Your task to perform on an android device: I want to read my book in dark mode, so change the color theme to night mode on the ReadEra app.
Image 0: 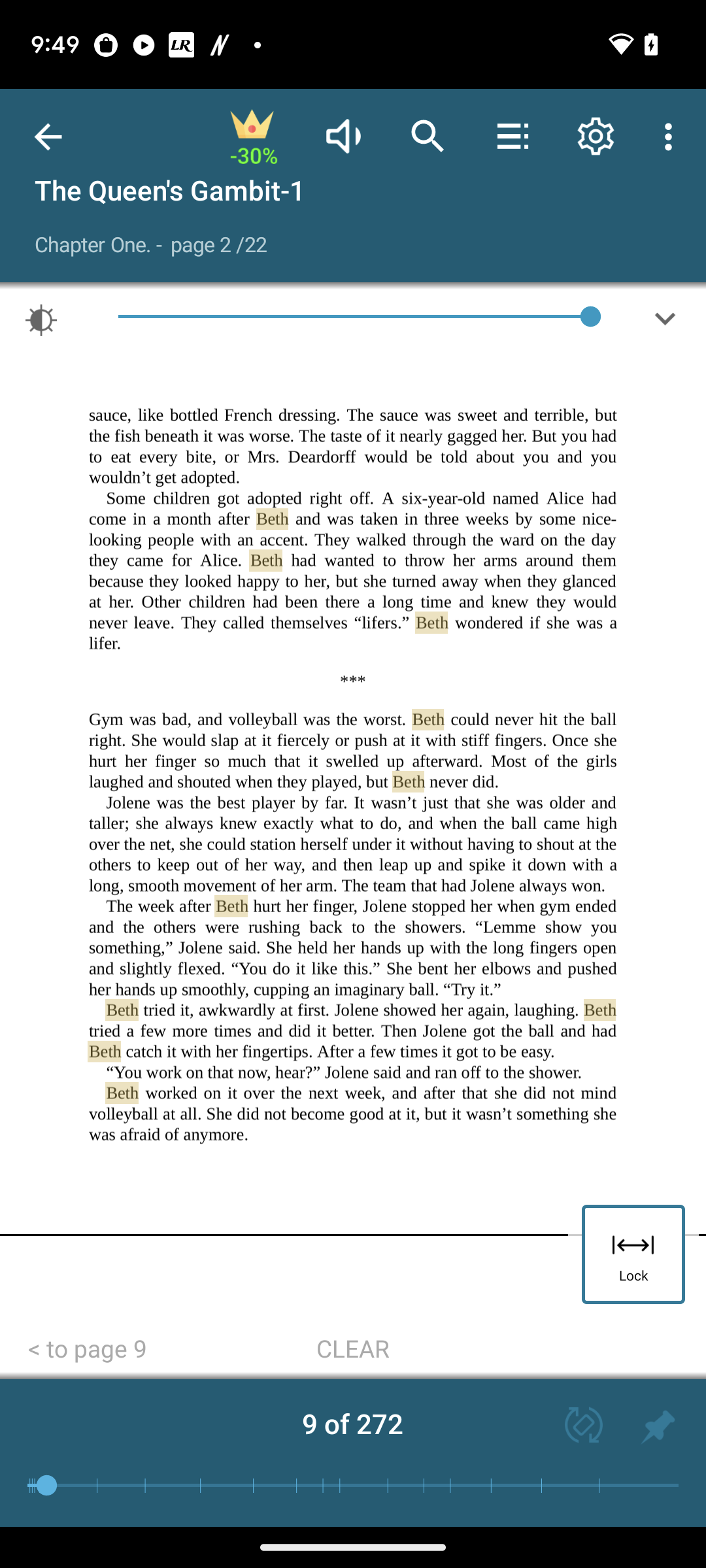
Click on the settings icon.
Step 0: click (596, 137)
Image 1: 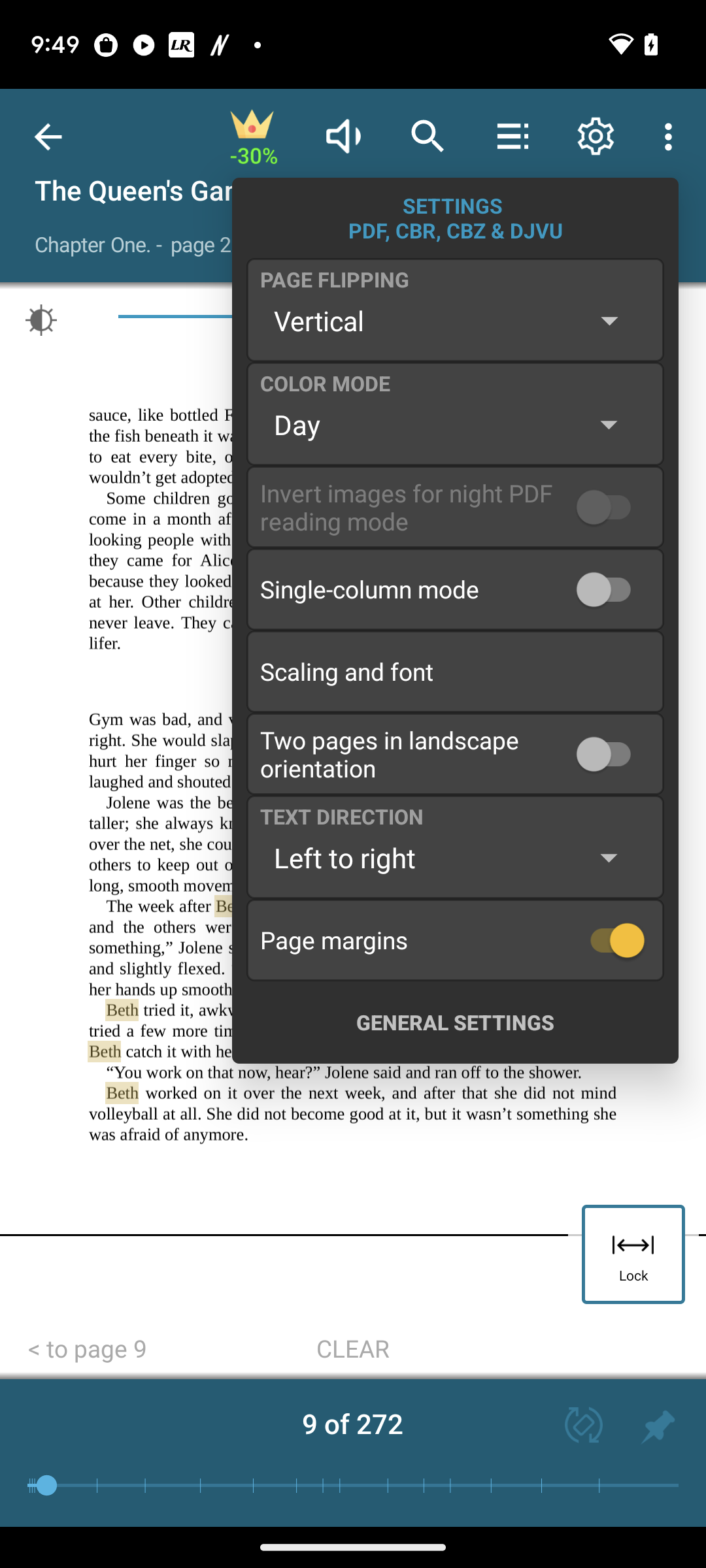
Click on the tab "Color Mode".
Step 1: click (420, 424)
Image 2: 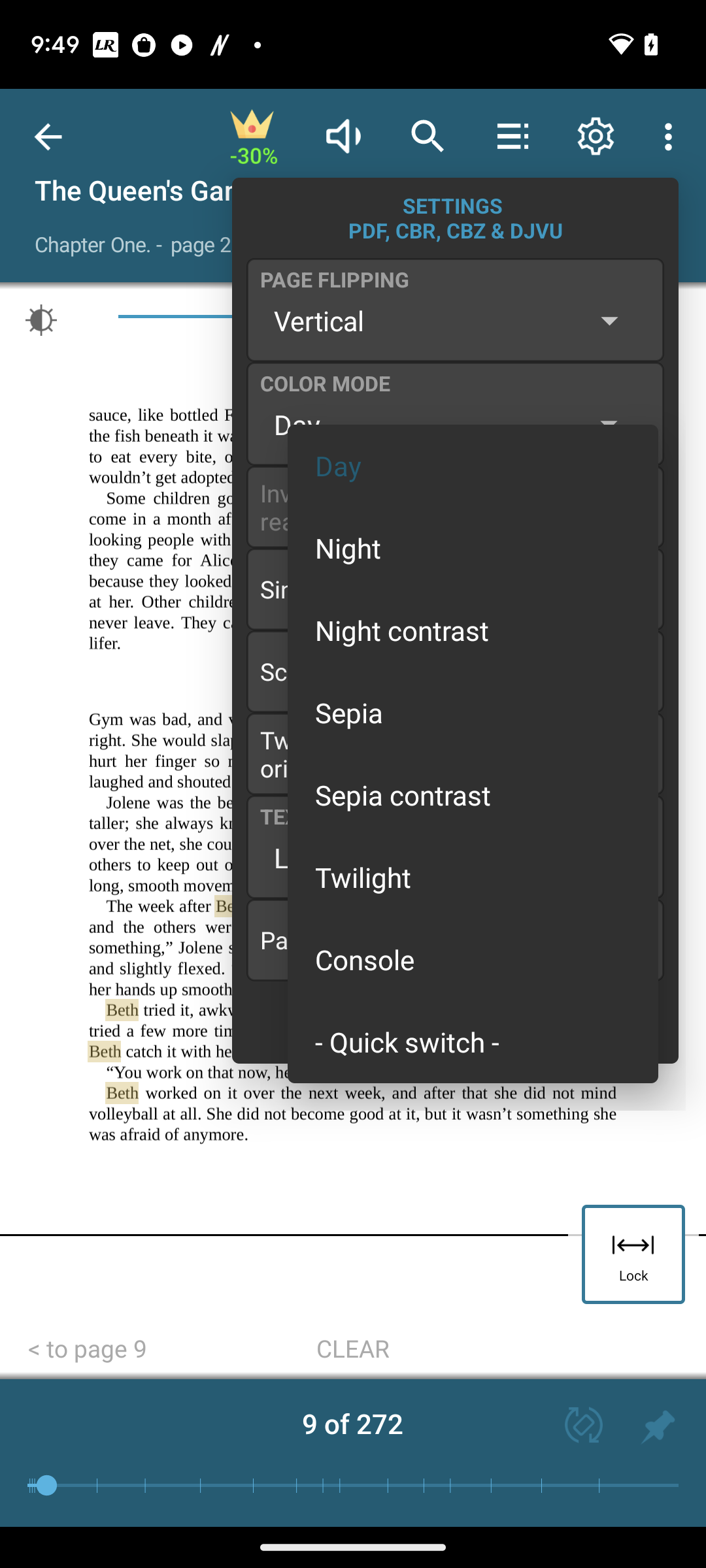
Click on the tab "Night".
Step 2: click (348, 547)